Your task to perform on an android device: I wear a size 10, thus I want Campus shoes in my size. Use the Snapdeal app and set the size filter to 10 to locate shoes.
Image 0: 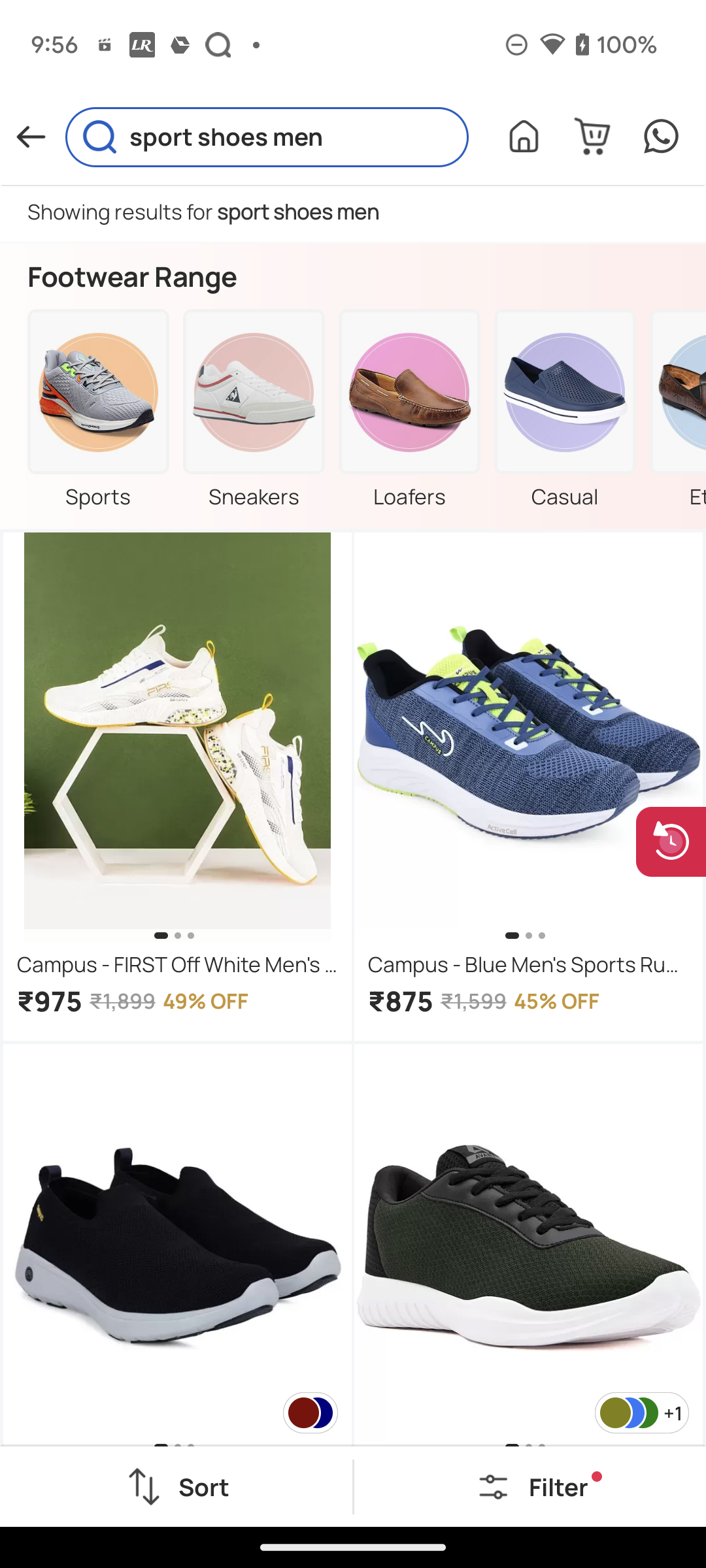
Click on the Filters section at the bottom right corner of the screen
Step 0: click (528, 1501)
Image 1: 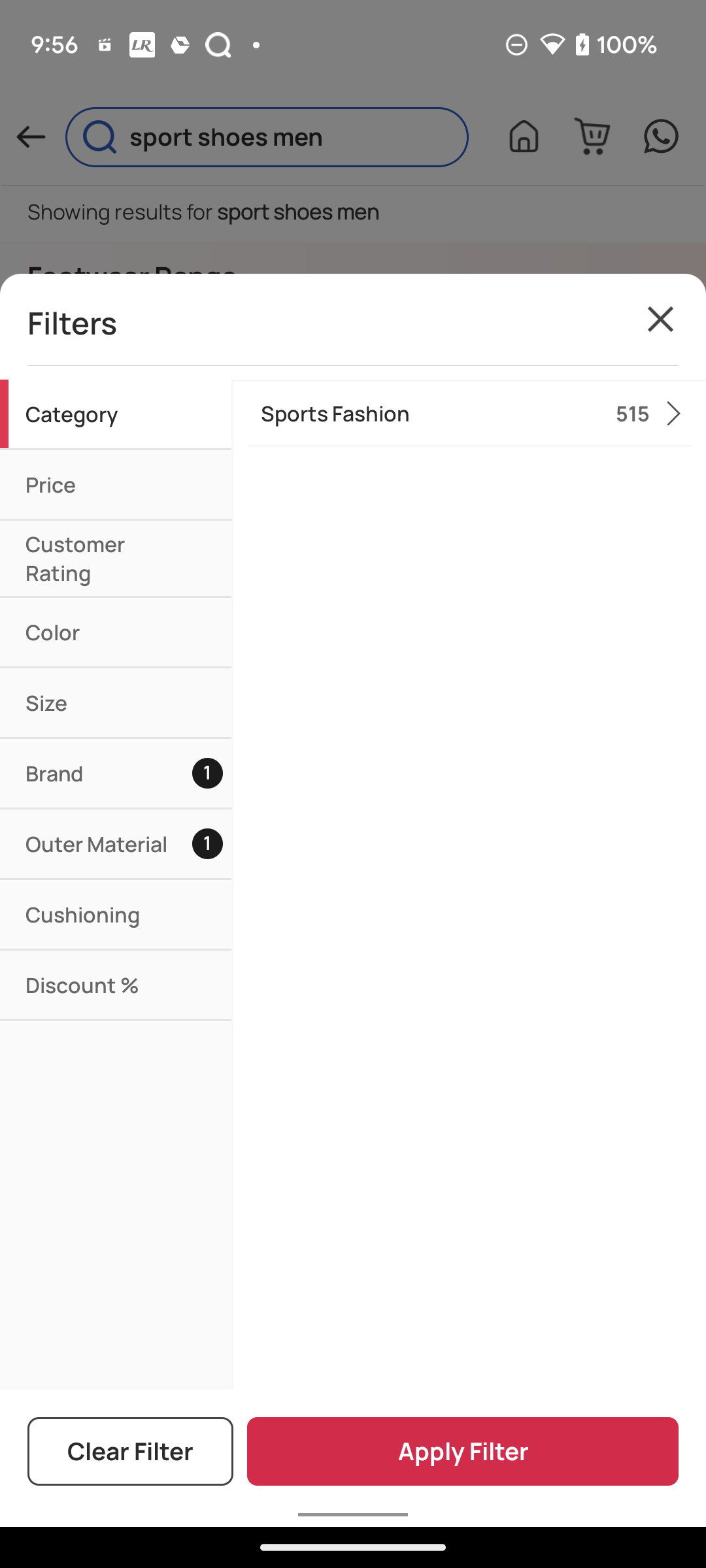
Click on Size section
Step 1: click (109, 702)
Image 2: 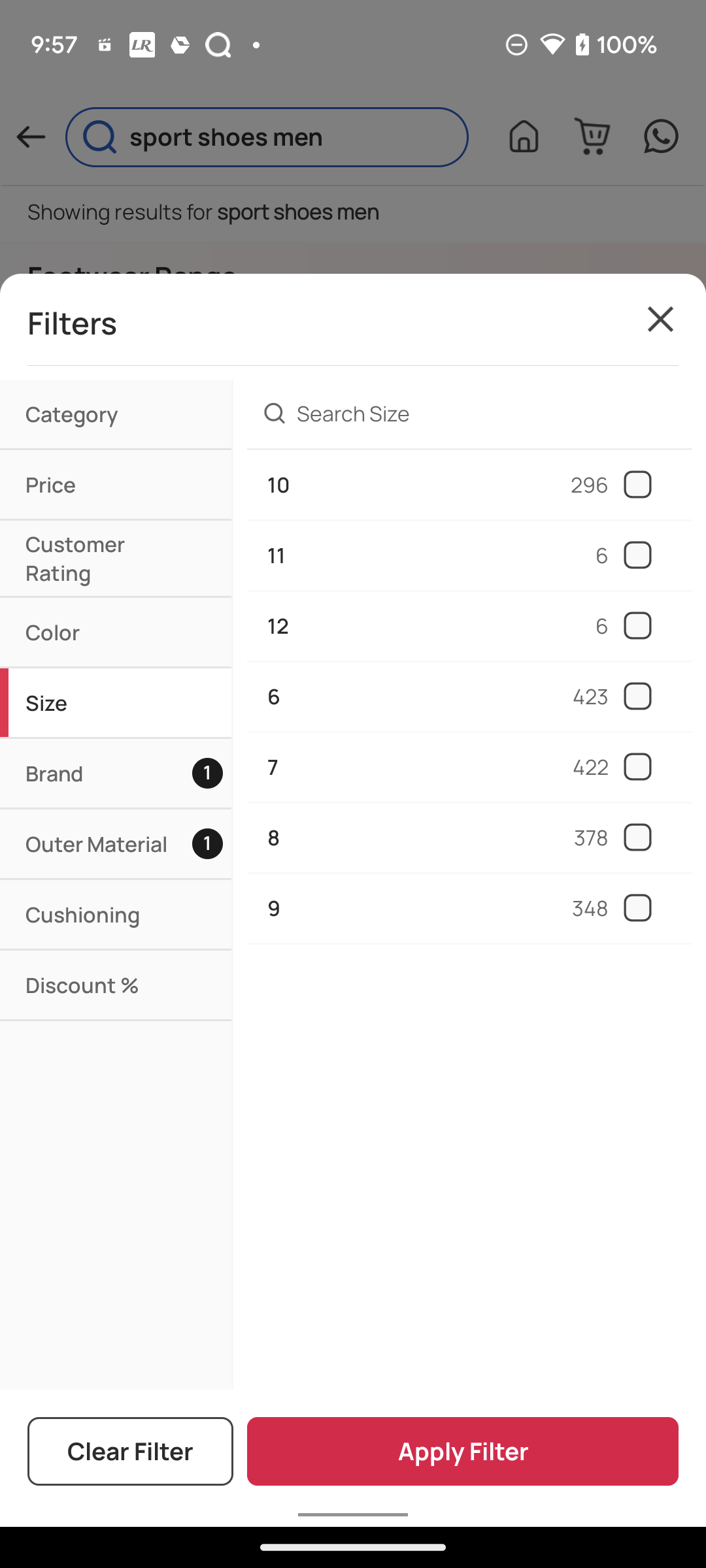
Click on the tick box of Size 10
Step 2: click (637, 484)
Image 3: 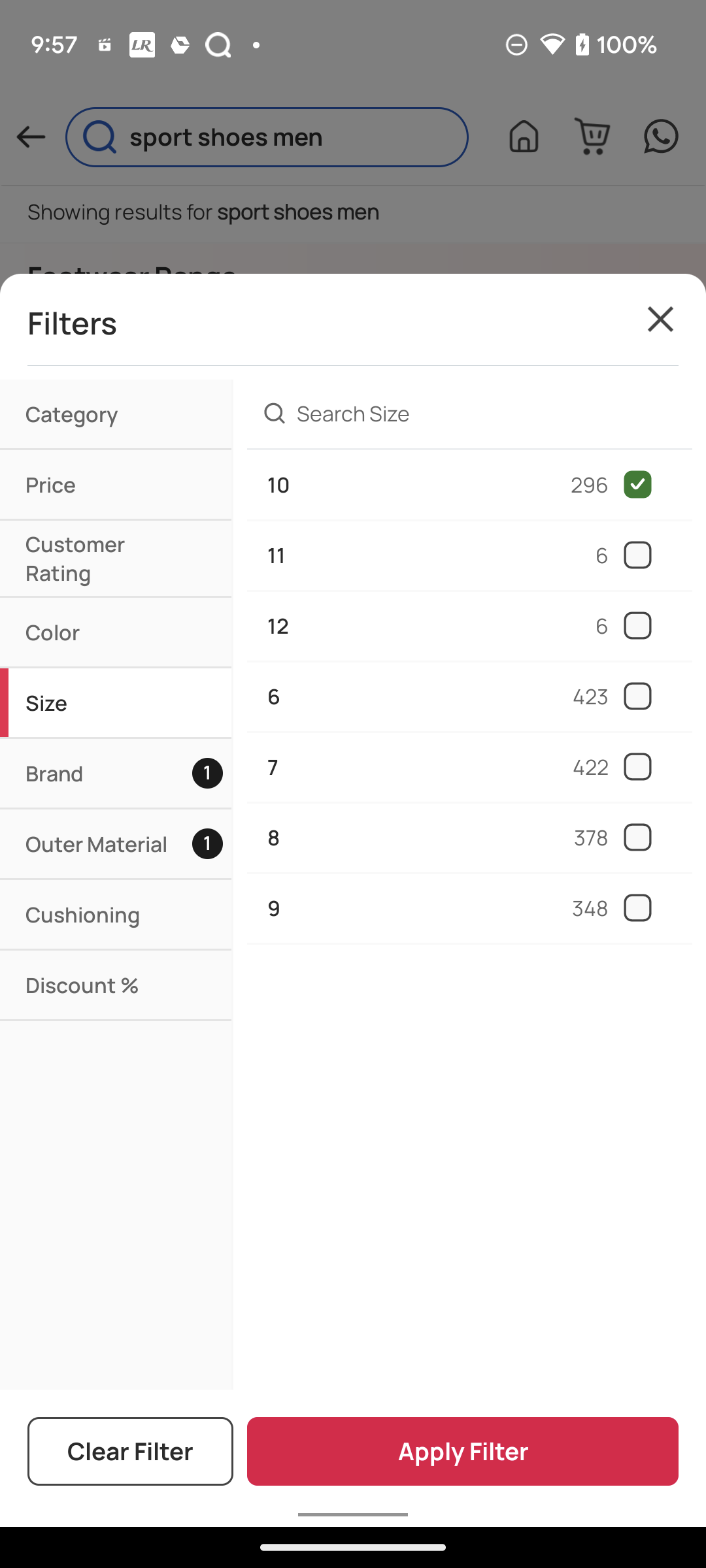
Click on Apply Filter at the bottom right corner of the screen
Step 3: click (463, 1451)